Your task to perform on an android device: I want to search for a wooden chair on the Furlenco app since I need a chair for my guest house .
Image 0: 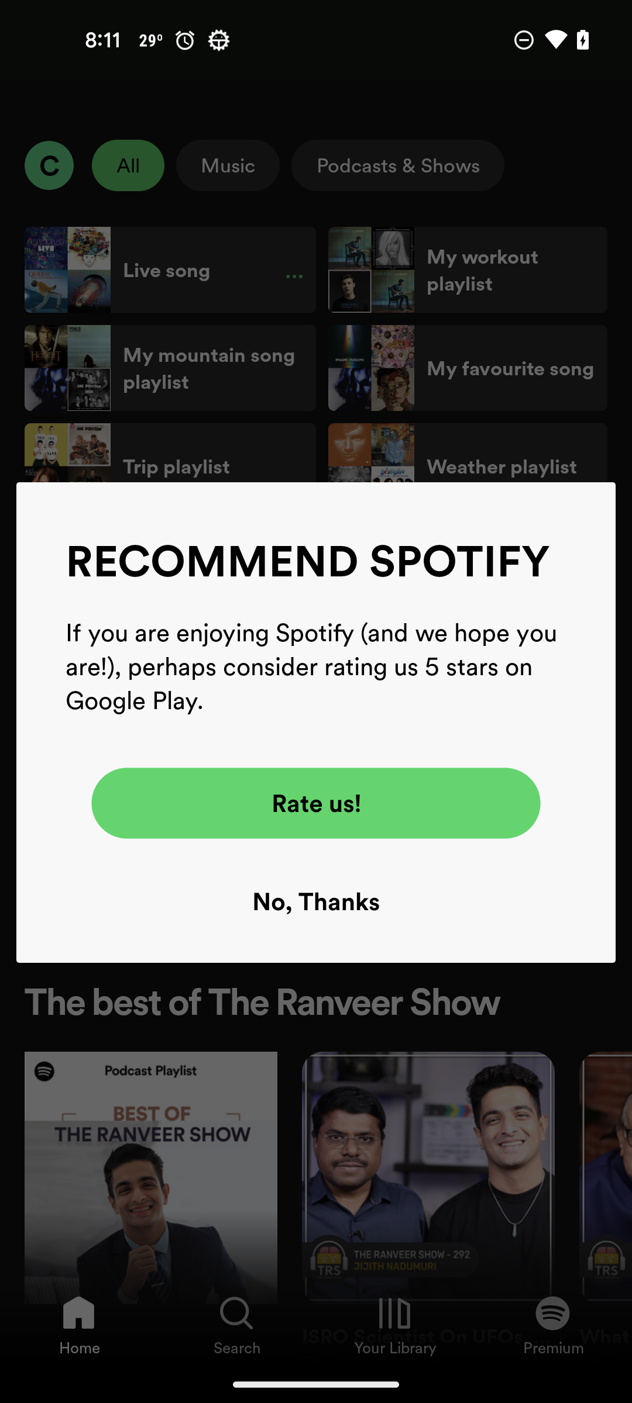
open the Furlenco app
Step 0: open app "Furlenco"
Image 1: 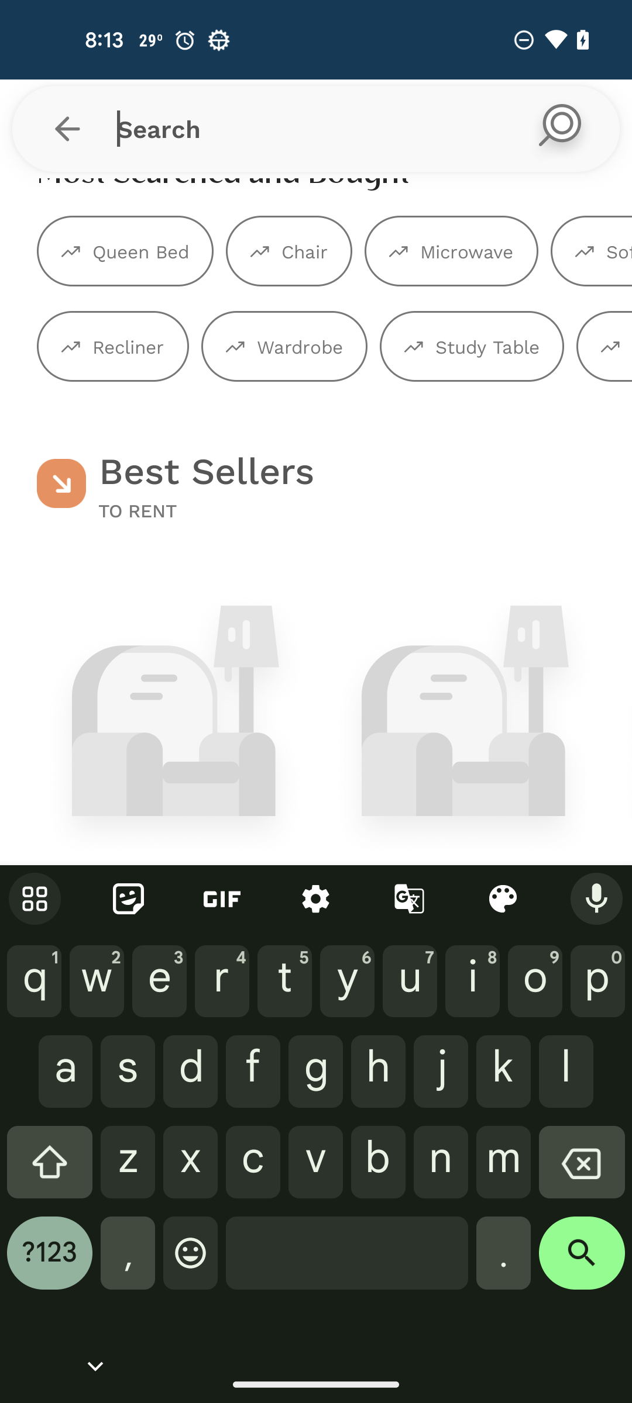
Click on the chair tab
Step 1: click (304, 251)
Image 2: 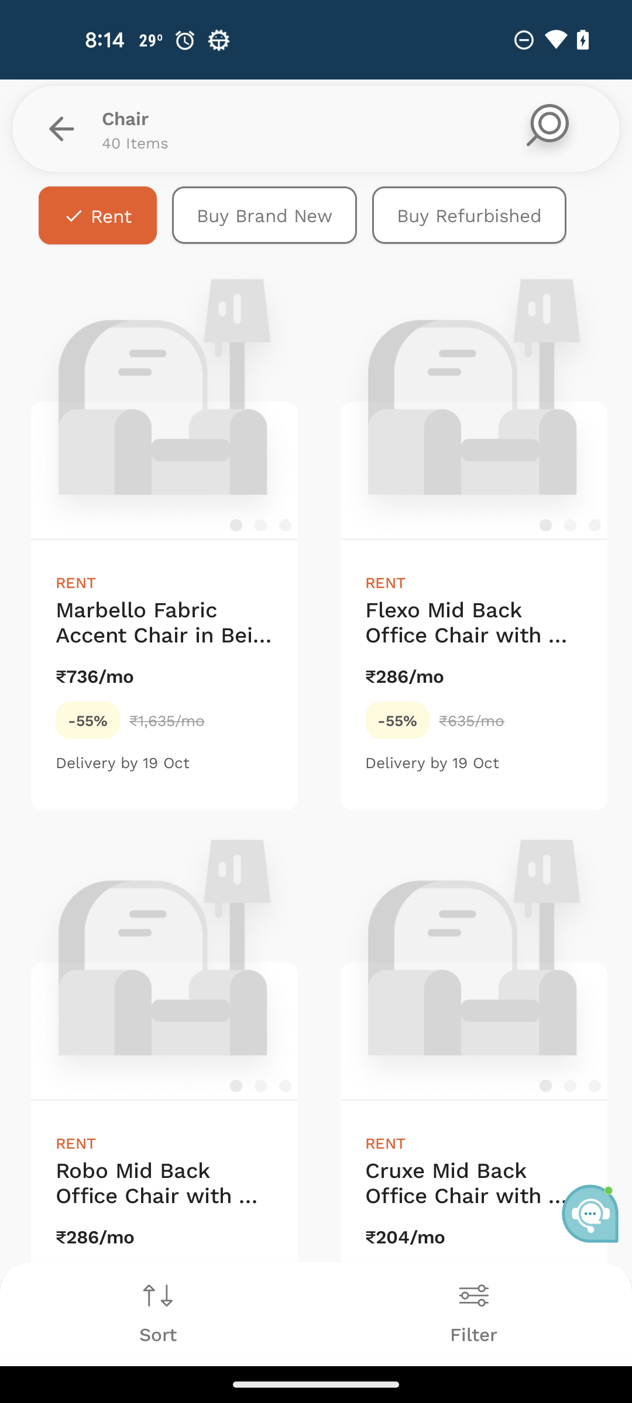
Click on the Buy Brand new tab
Step 2: click (265, 215)